Your task to perform on an android device: in the ebay app , look for the Shoes with the Hiking category filter.
Image 0: 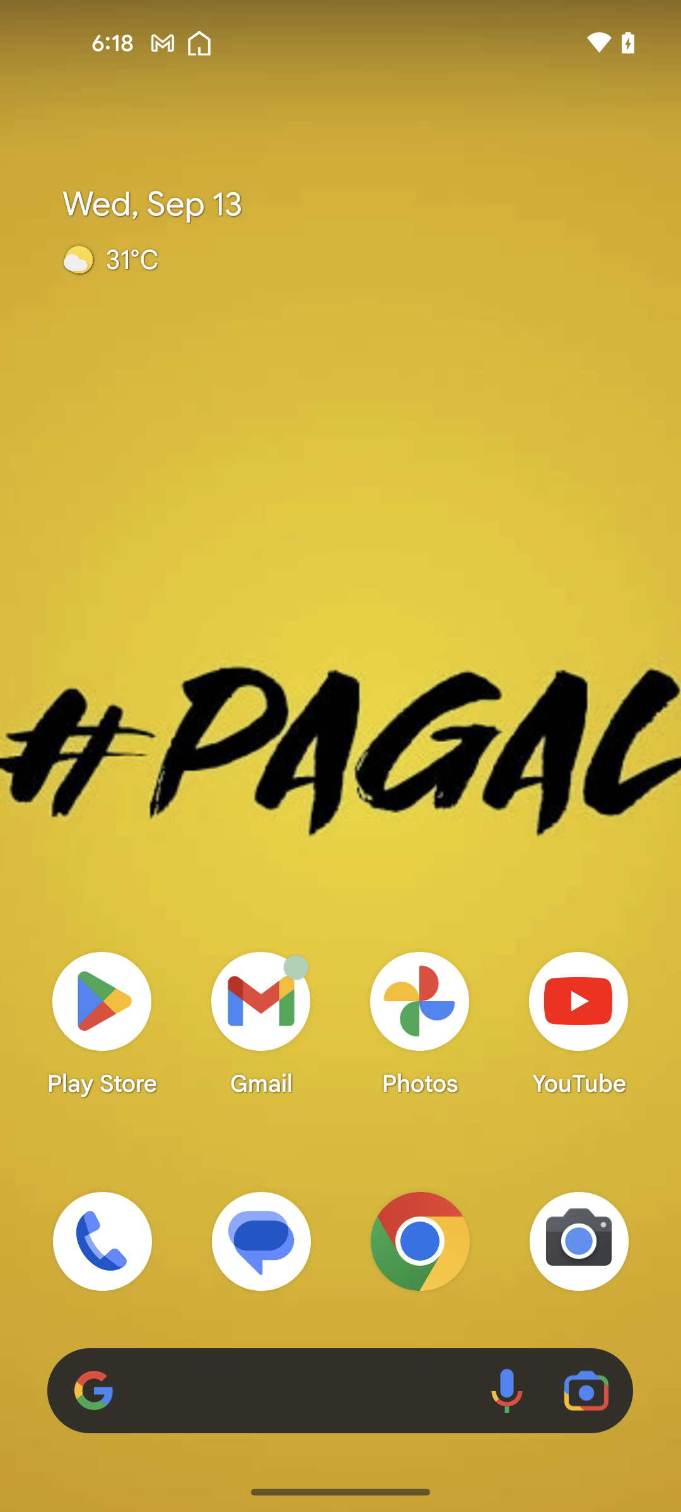
Open the eBay app
Step 0: open app "eBay"
Image 1: 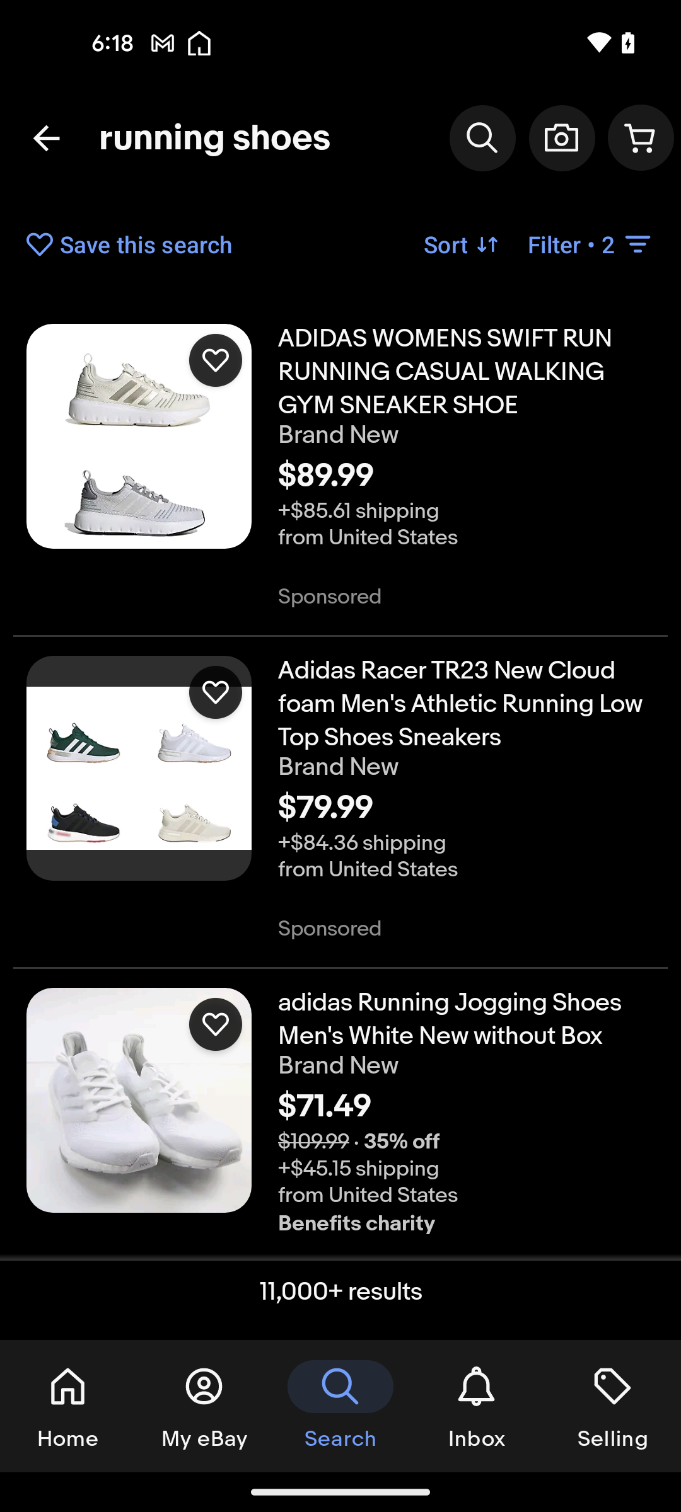
Click on the Filter option
Step 1: click (590, 244)
Image 2: 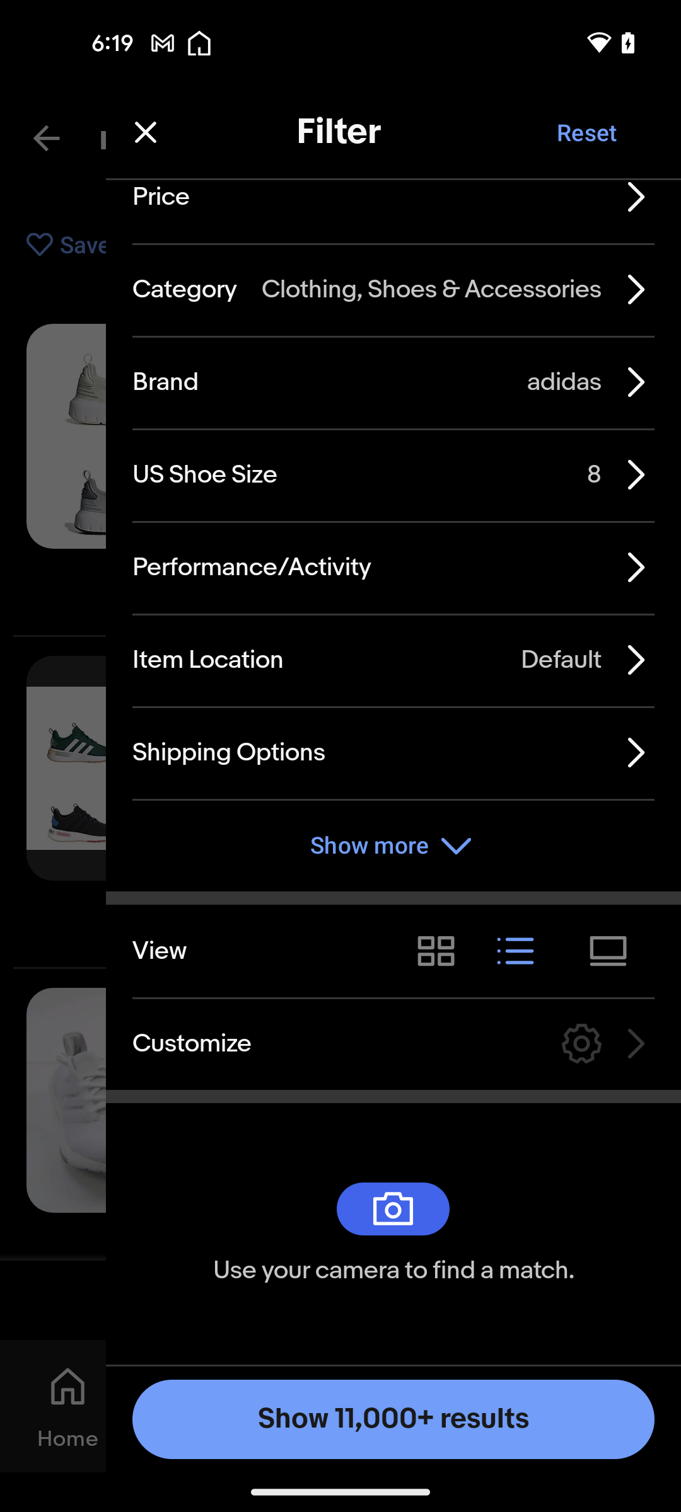
Click on the Performance/Activity filter
Step 2: click (252, 567)
Image 3: 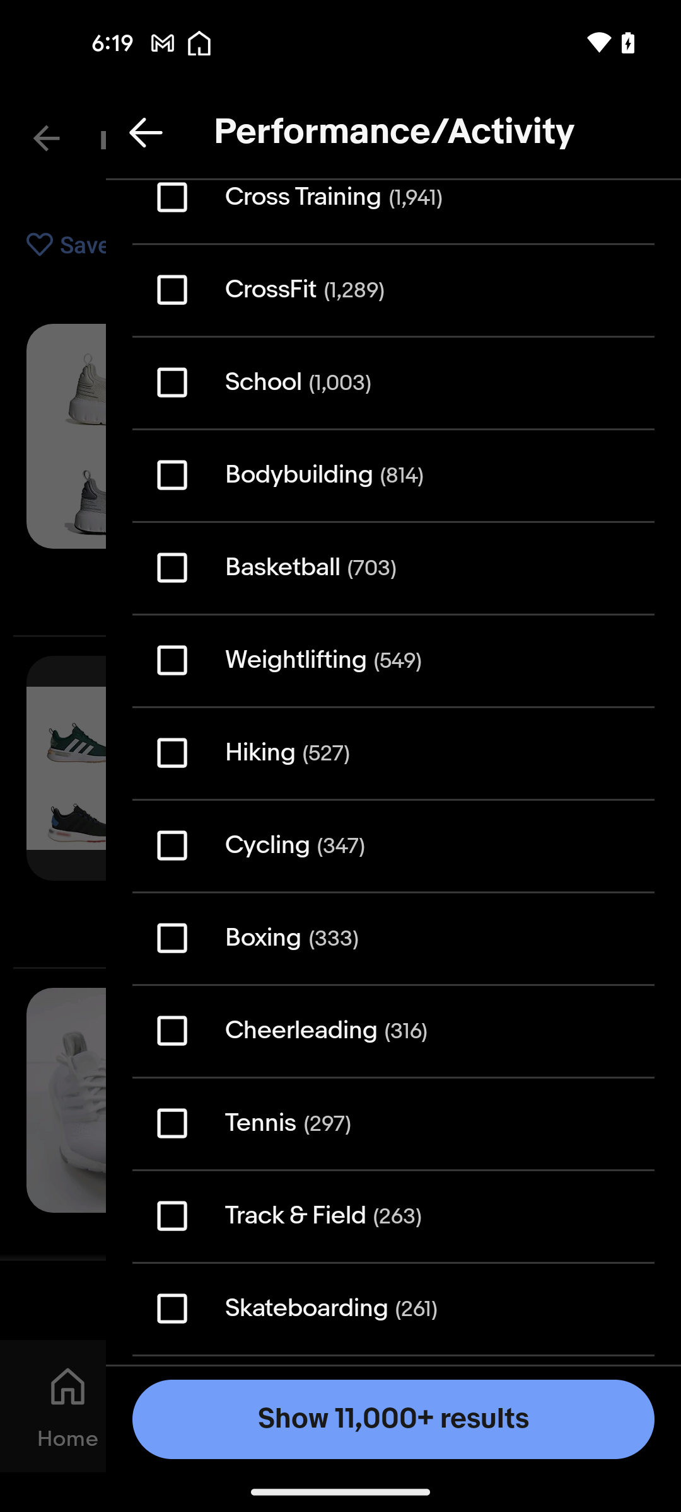
Click on the Checkbox of the Hiking filter
Step 3: click (181, 750)
Image 4: 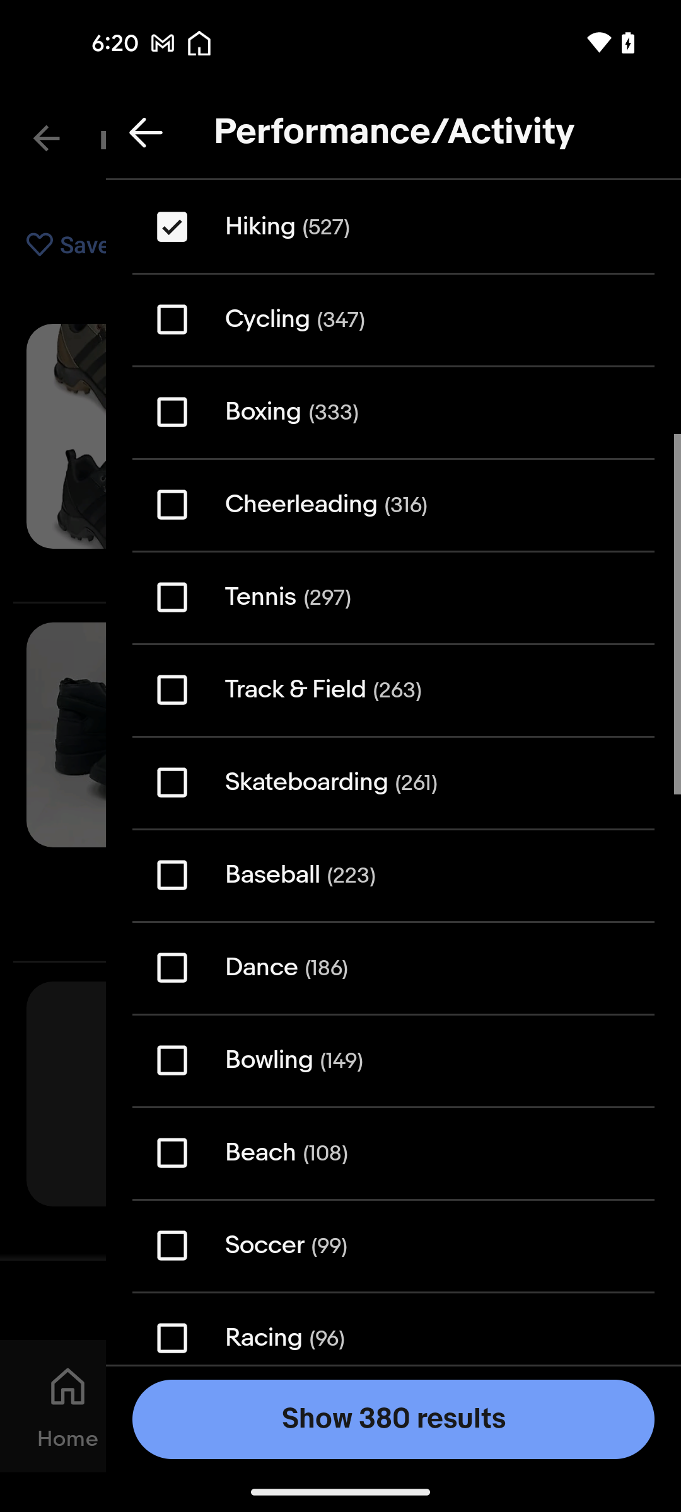
Click on the Show results button
Step 4: click (340, 1406)